Your task to perform on an android device: Can you browse the Amazon app for yoga mats for women from several brands?
Image 0: 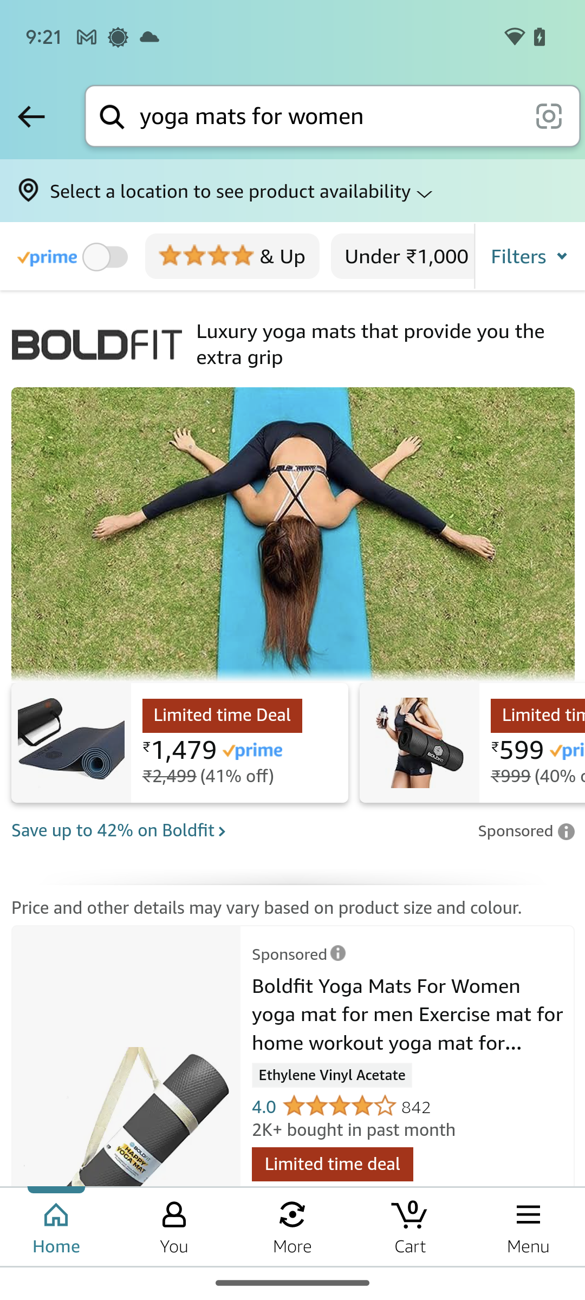
Scroll up on the screen to view different brands of mats.
Step 0: scroll down
Image 1: 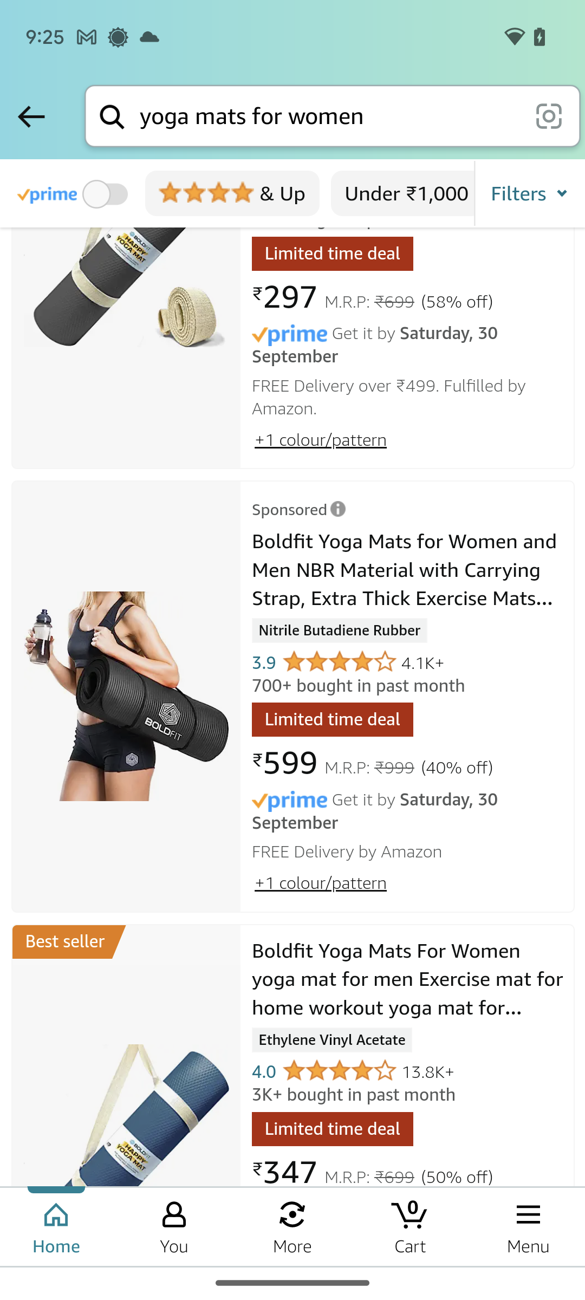
Scroll up on the screen to view different brands of mats.
Step 1: scroll down
Image 2: 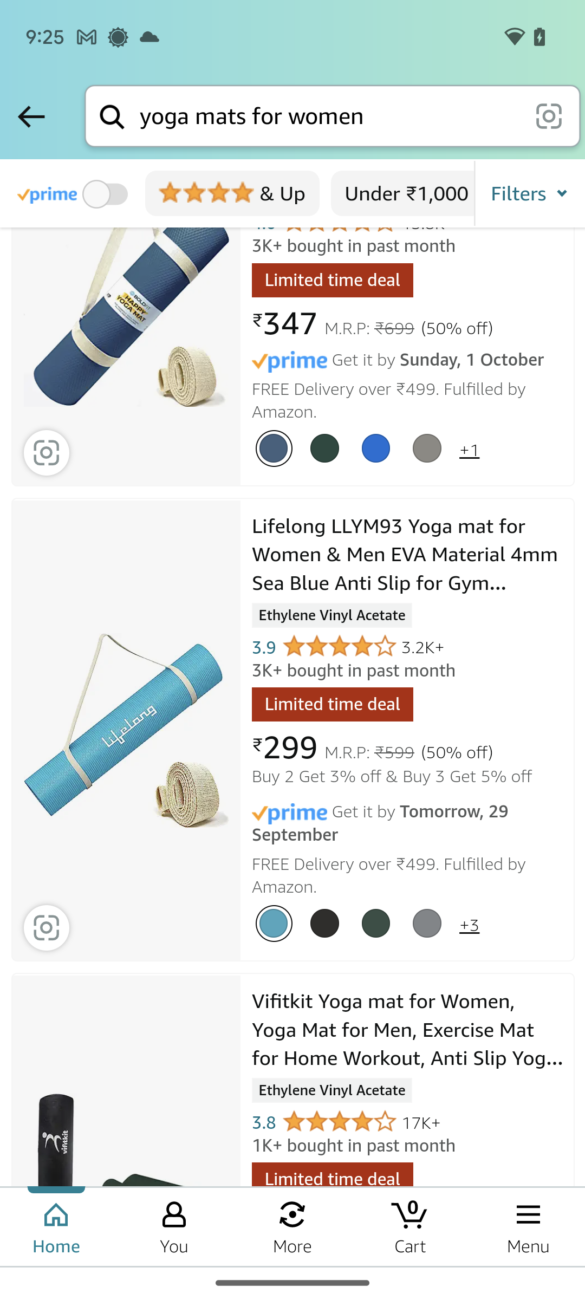
Scroll up on the screen to view different brands of mats.
Step 2: scroll down
Image 3: 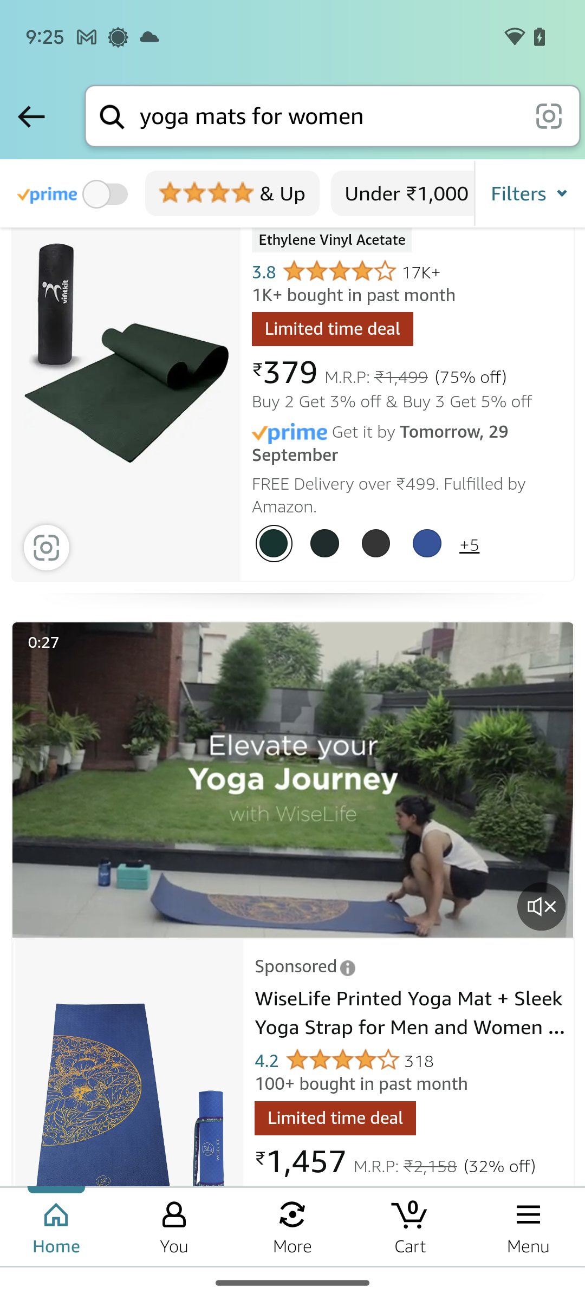
Scroll up on the screen to view different brands of mats.
Step 3: scroll down
Image 4: 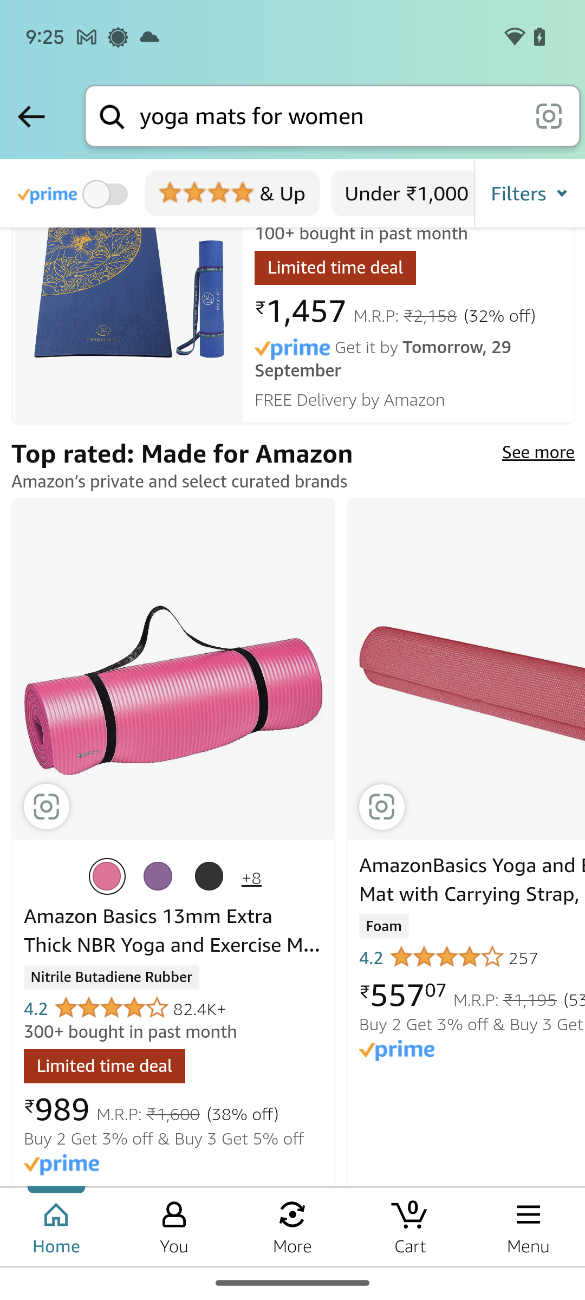
Scroll up on the screen to view different brands of mats.
Step 4: scroll down
Image 5: 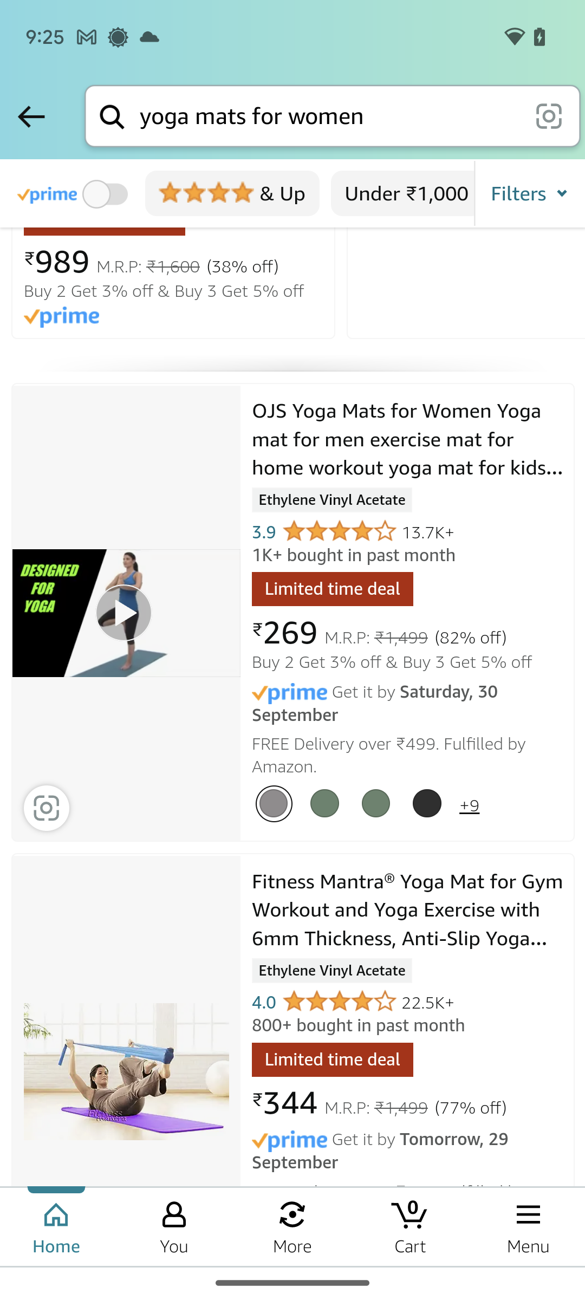
Scroll up on the screen to view different brands of mats.
Step 5: scroll down